Your task to perform on an android device: I'm ready for a change, even though I've previously owned Nike shoes. For shoes bearing the Adidas brand, utilize the eBay app.
Image 0: 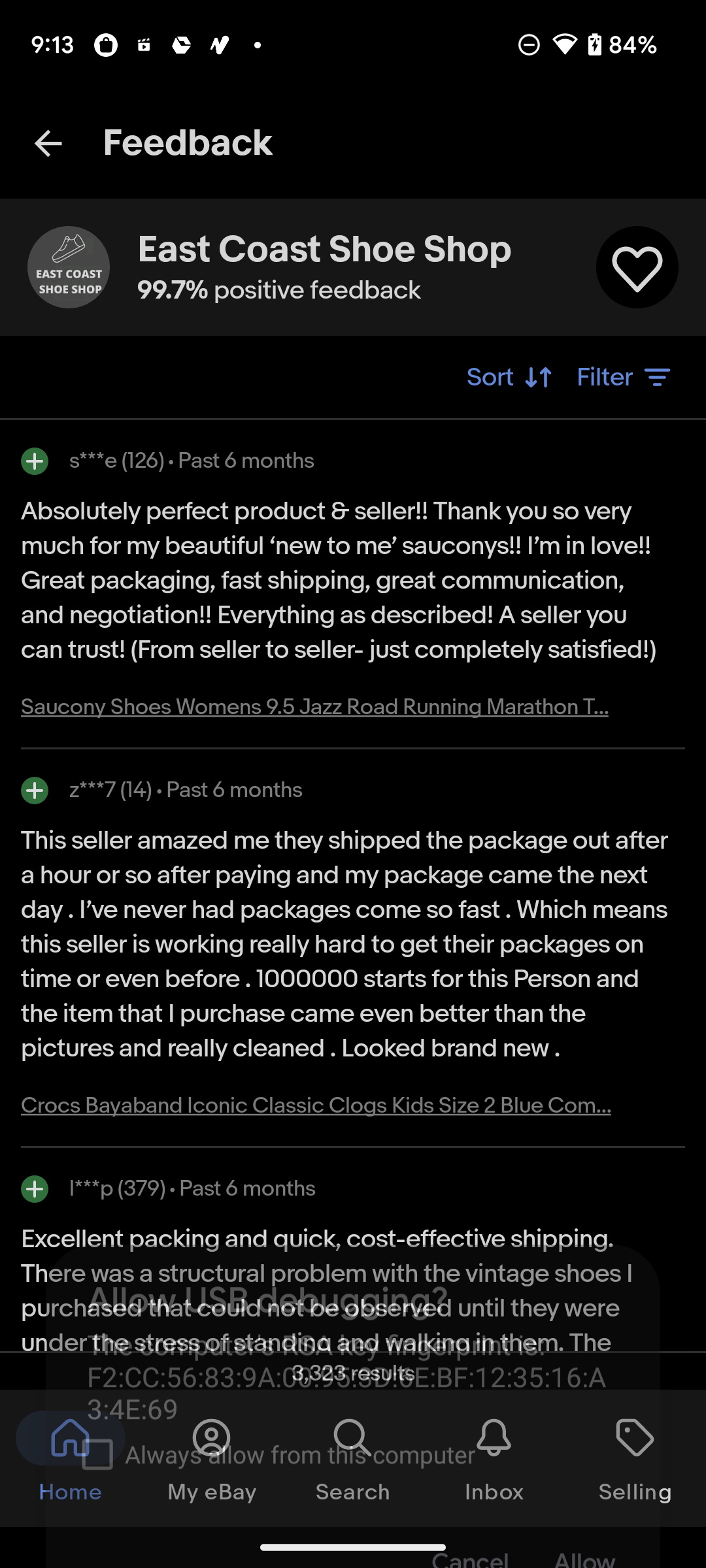
go back to the previous page
Step 0: press back button
Image 1: 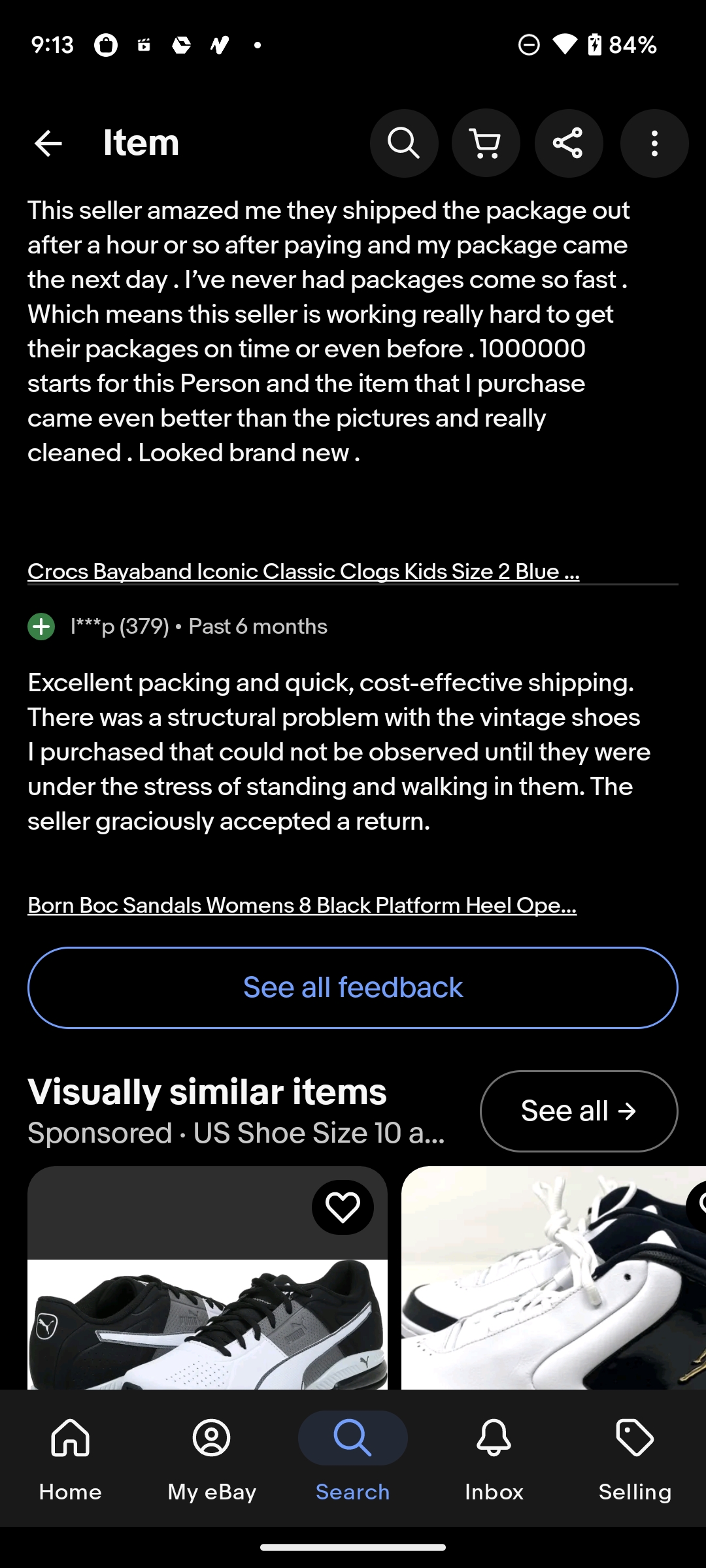
go back to the previous page
Step 1: press back button
Image 2: 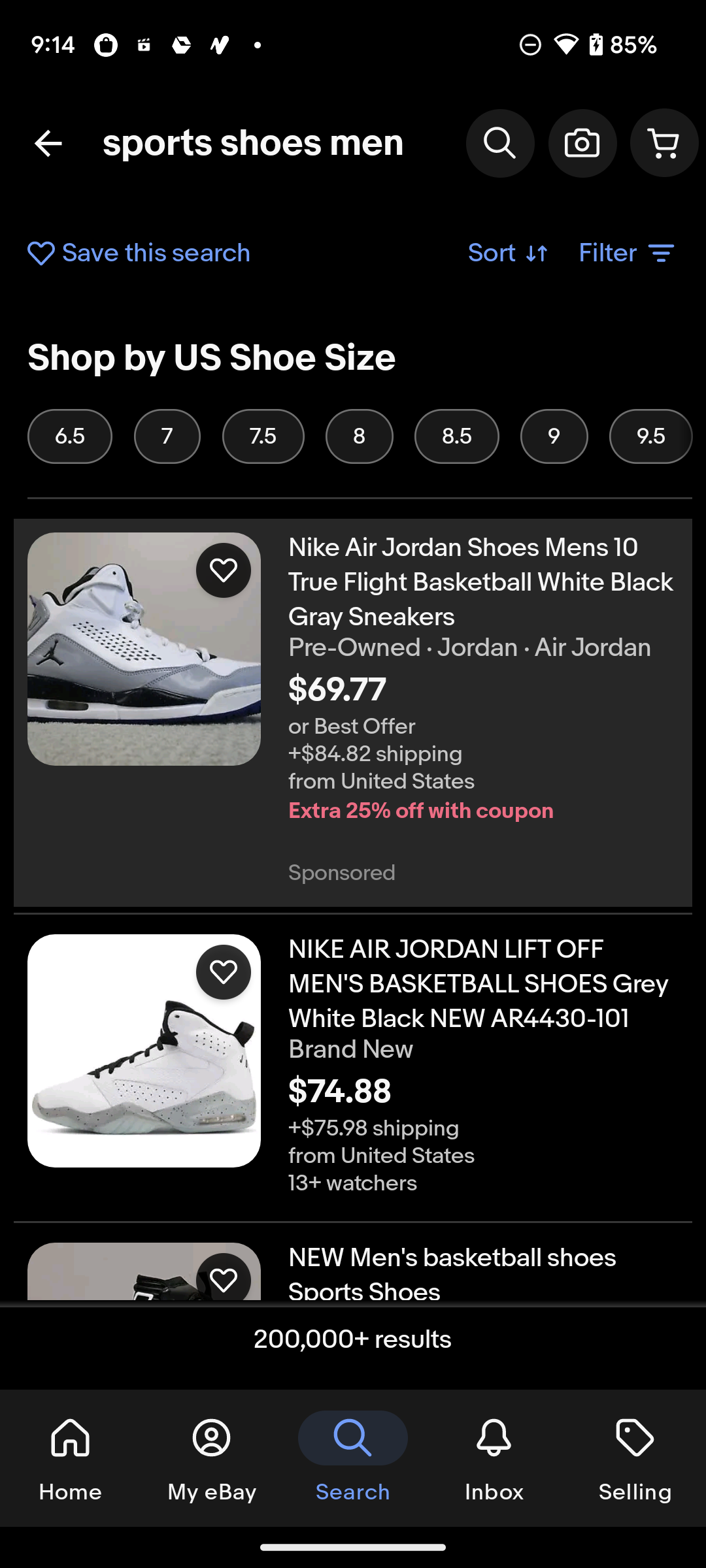
Click on the Filter option
Step 2: click (628, 253)
Image 3: 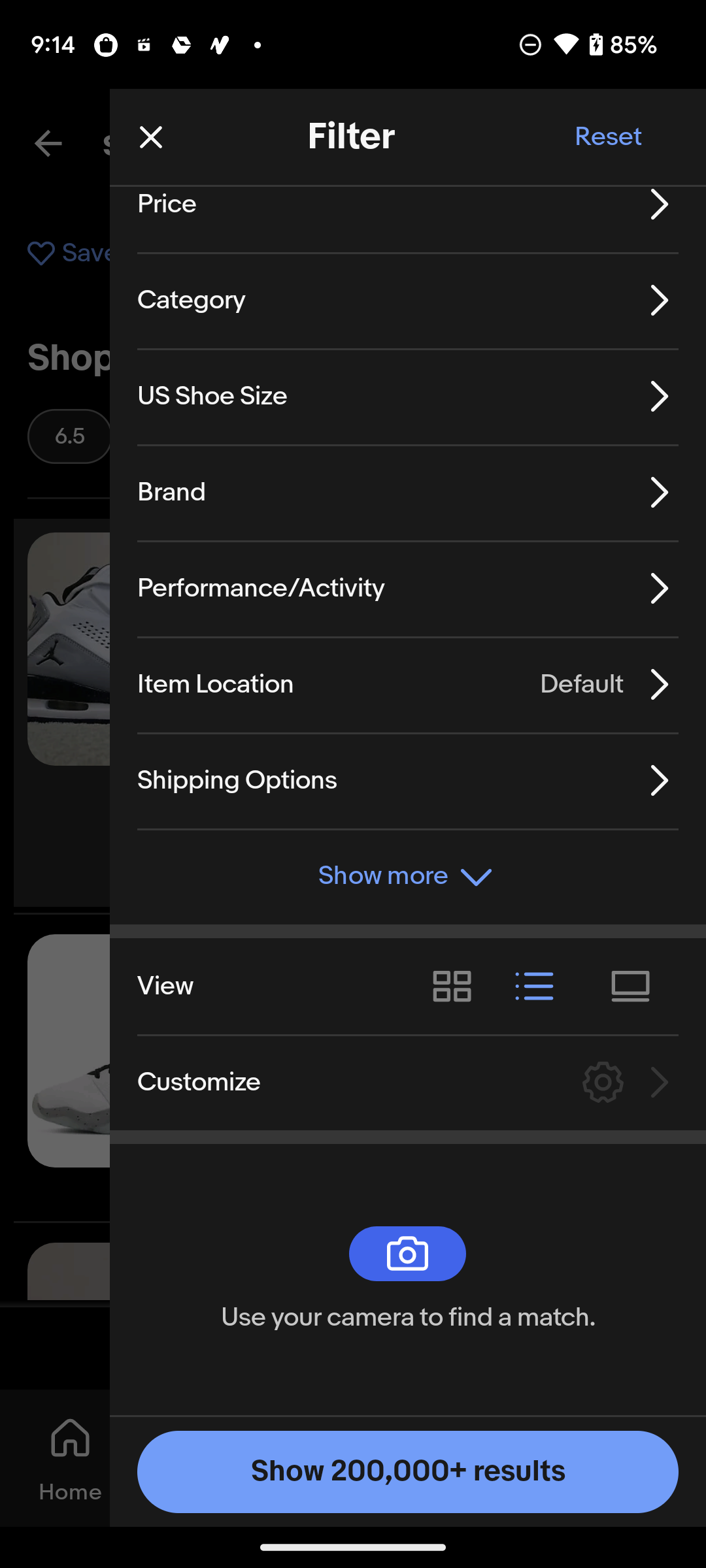
Click on Brand section
Step 3: click (171, 492)
Image 5: 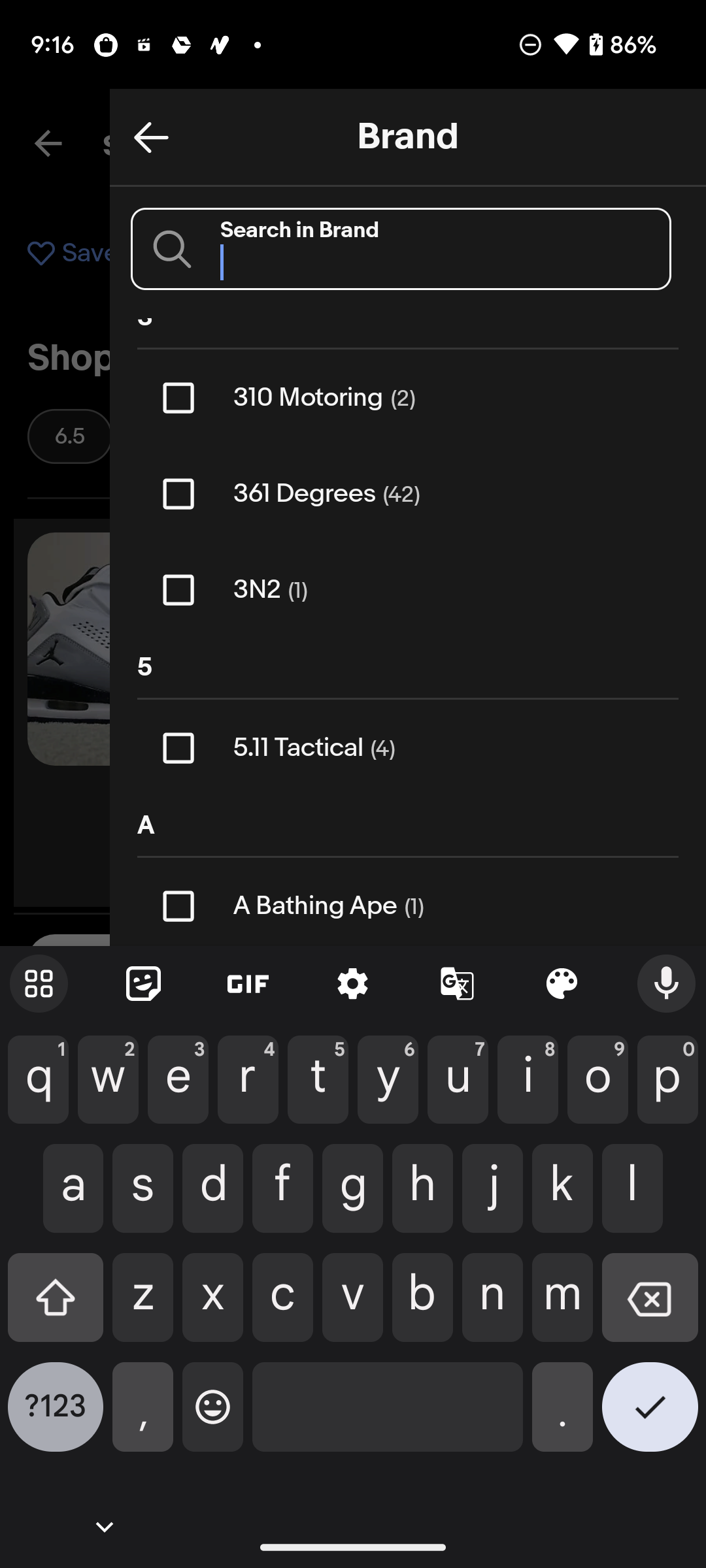
Search for adidas
Step 5: type "adidas"
Image 6: 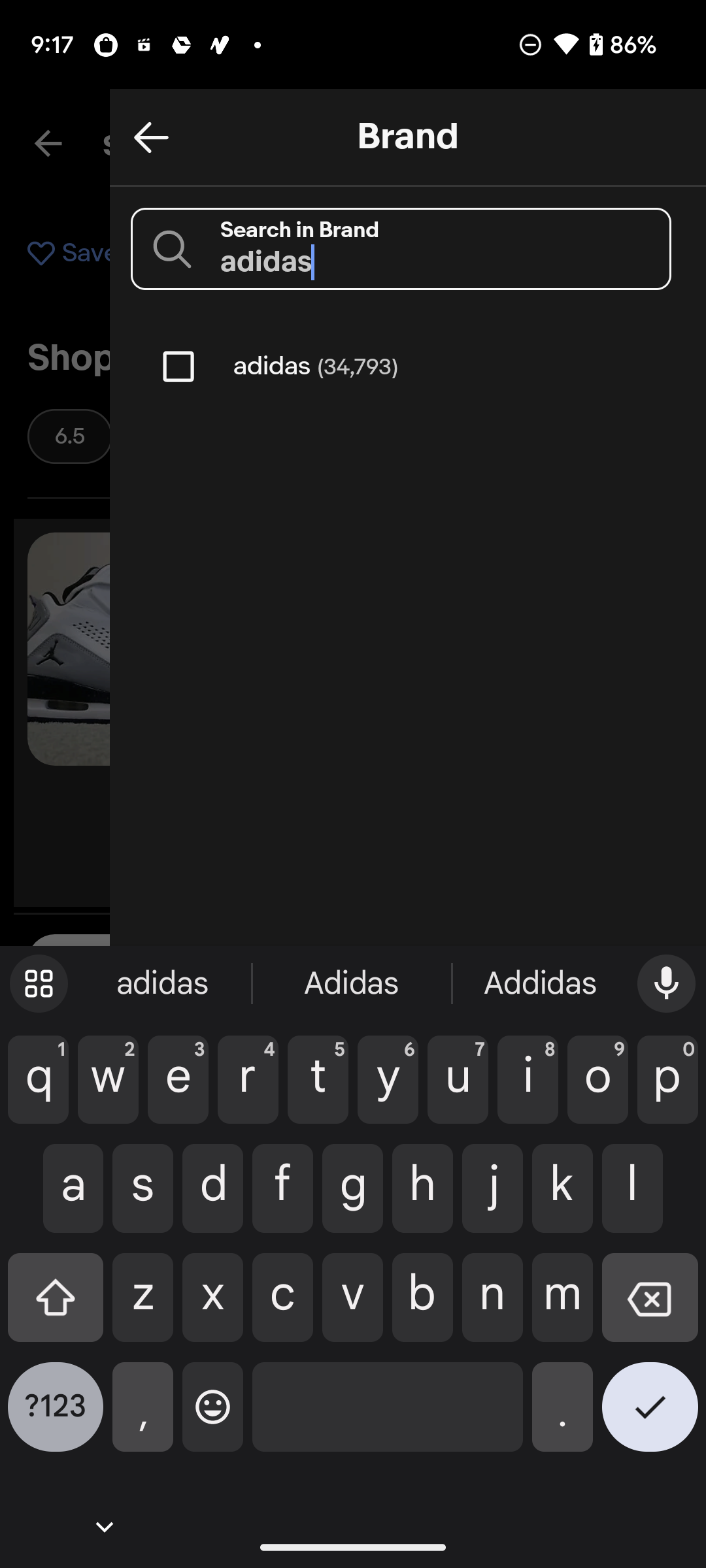
Select adidas
Step 6: click (346, 359)
Image 7: 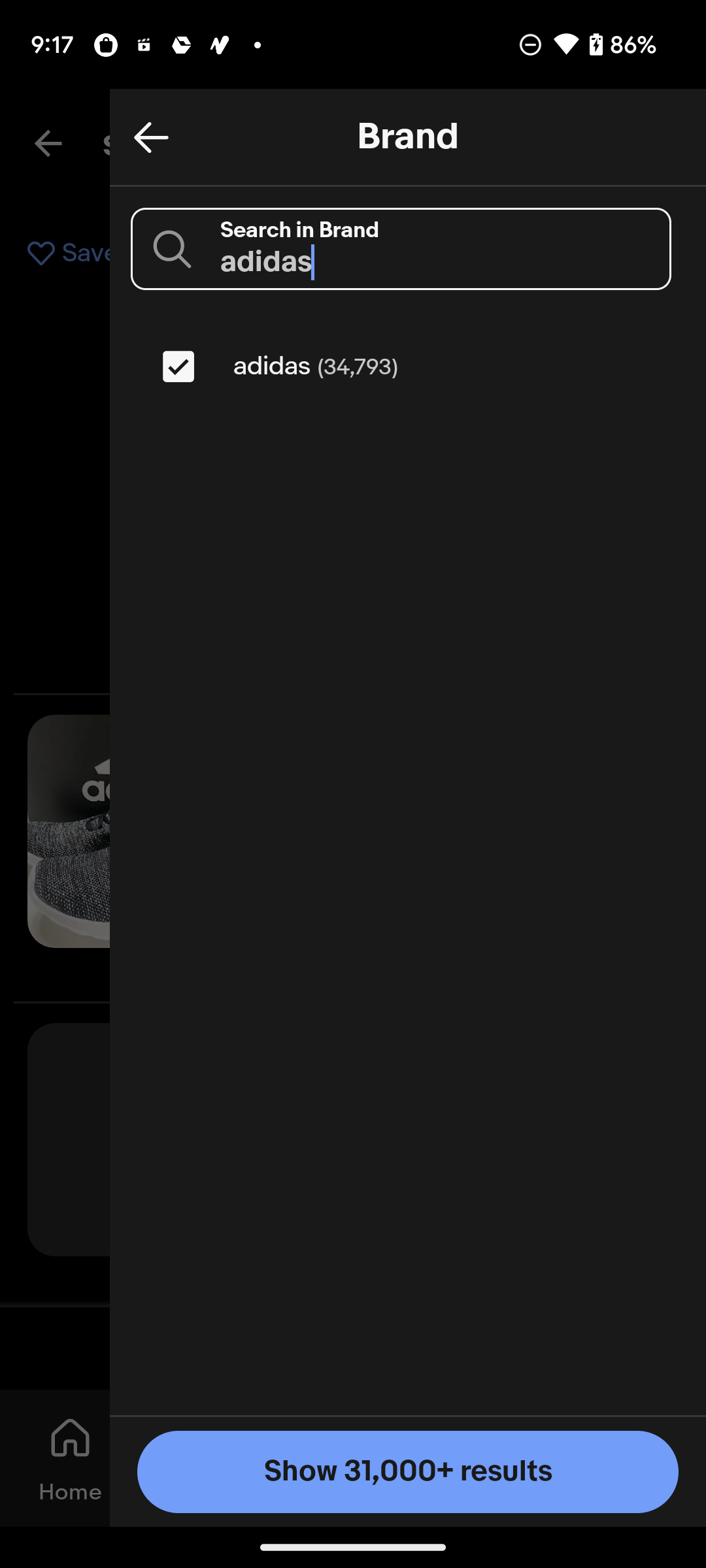
Click on Show 31,000+ results at the bottom of the screen
Step 7: click (353, 1492)